Your task to perform on an android device: I want to look for tableau_blueprint to start my studies. Search for tableau_blue in the Drive app.
Image 0: 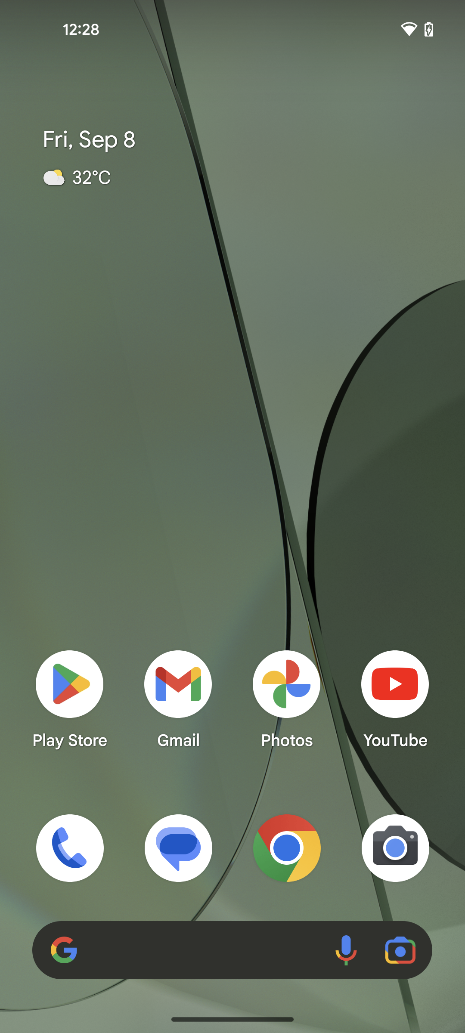
Open the Drive app
Step 0: open app "Drive"
Image 1: 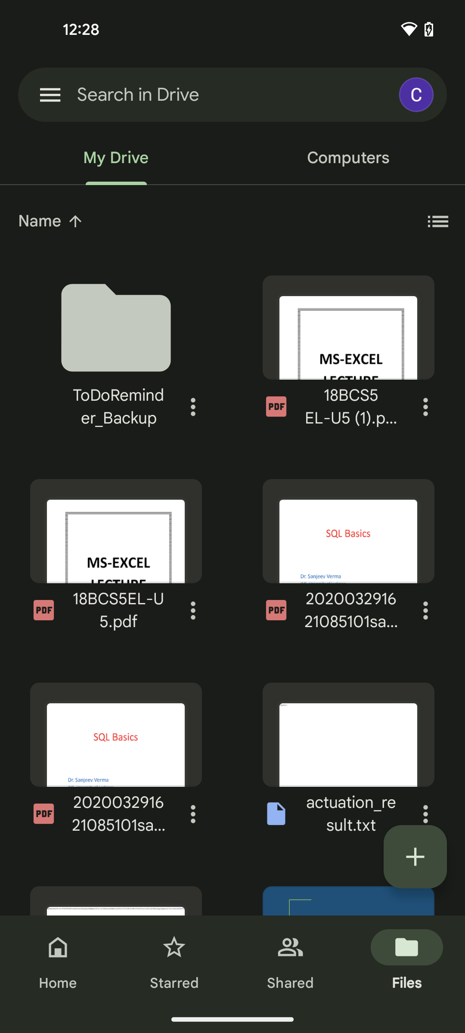
Go to the search bar at the top of the screen
Step 1: click (138, 94)
Image 2: 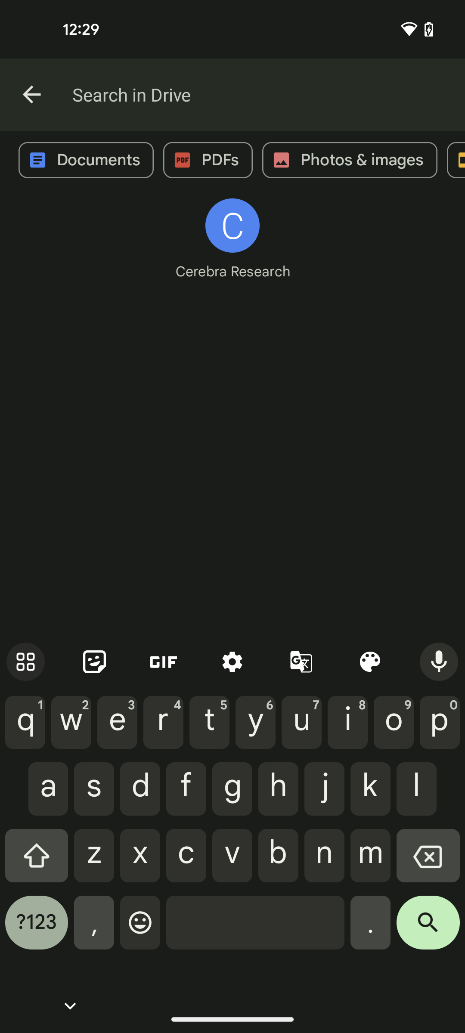
Search for  tableau_blueprint in the search bar
Step 2: type " tableau_blueprint"
Image 3: 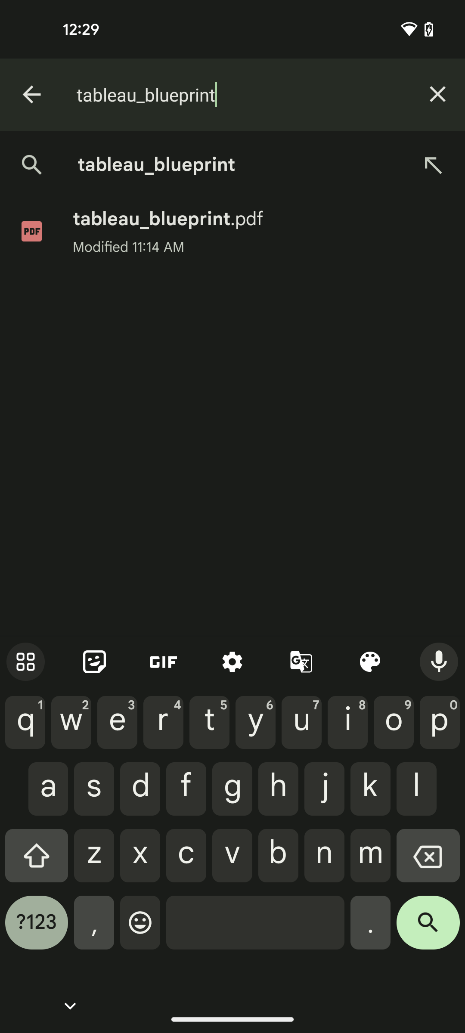
Click on the search bar at the bottom right corner of the keyboard
Step 3: click (428, 929)